Your task to perform on an android device: In the PlantIn app, I want to get the care tips of Dracaena Godseffiana.
Image 0: 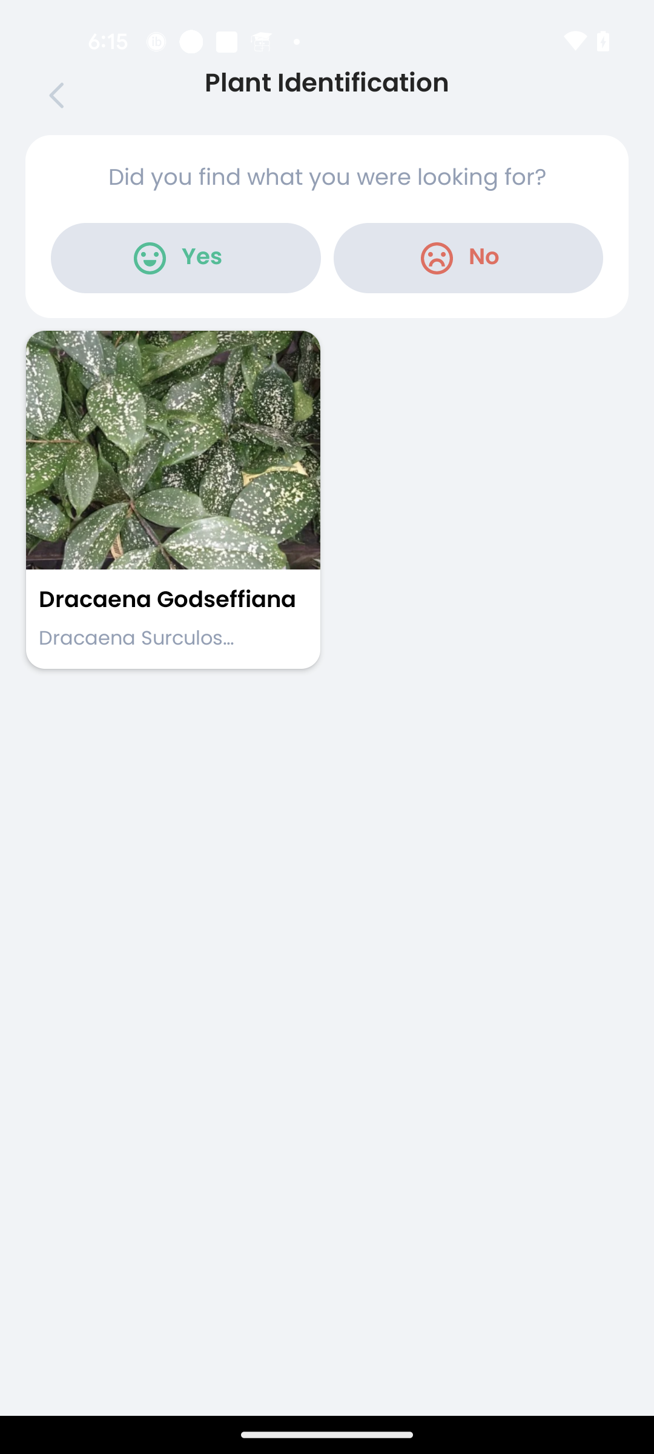
Open the Dracaena Godseffiana plant
Step 0: click (179, 601)
Image 1: 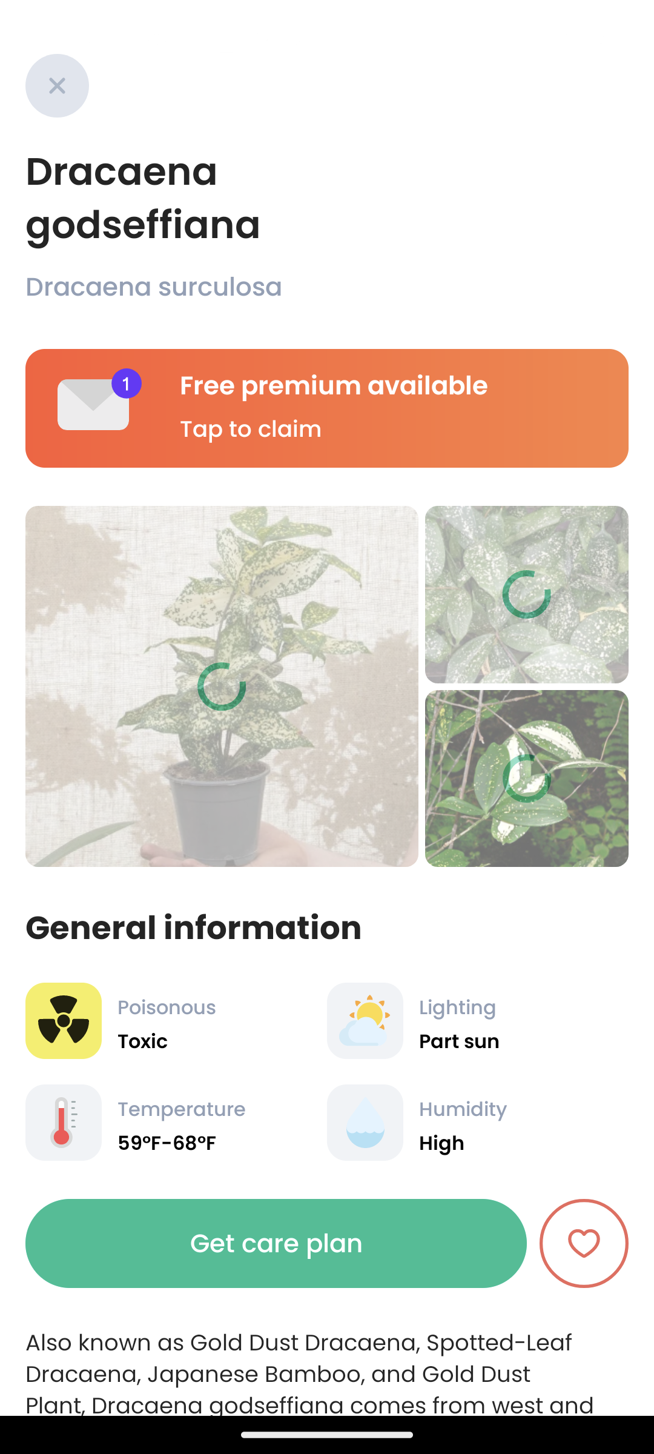
Swipe up to view care tips
Step 1: scroll down
Image 2: 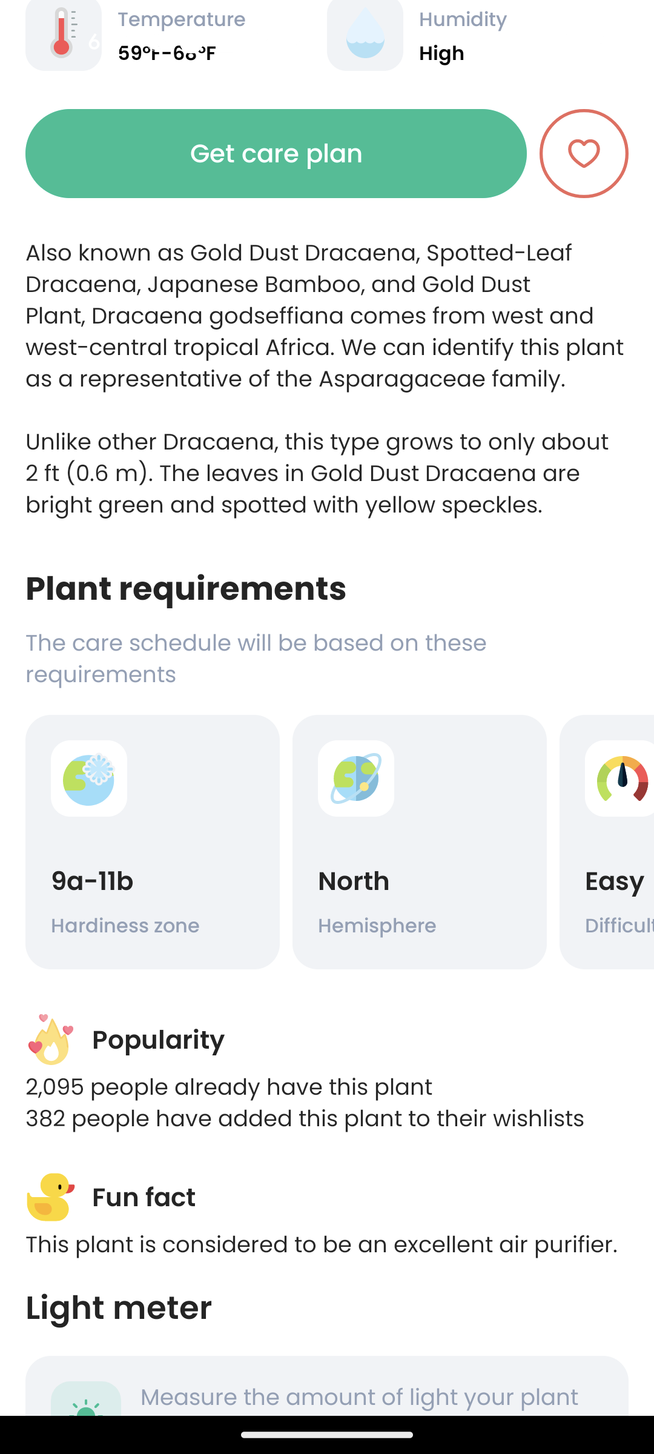
Swipe up to view care tips
Step 2: scroll down
Image 3: 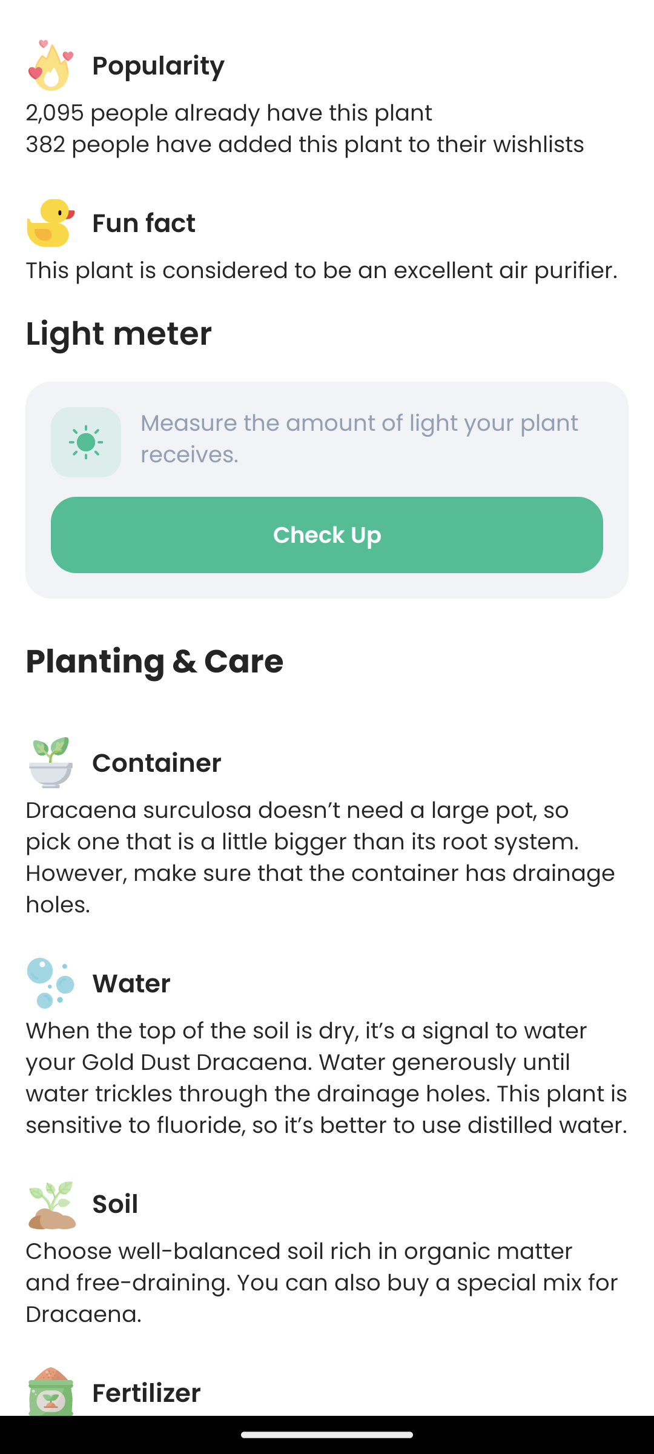
Swipe up to view care tips
Step 3: scroll down
Image 4: 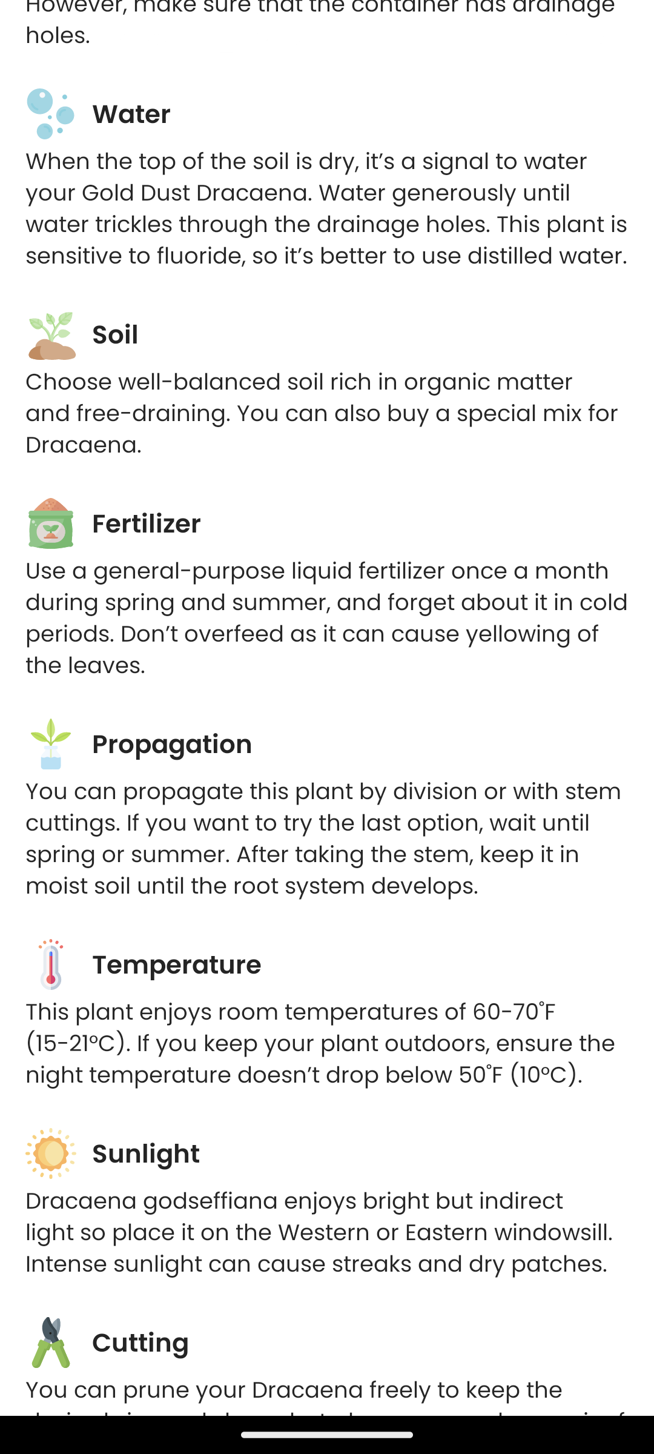
Swipe up to view care tips
Step 4: scroll down